Your task to perform on an android device: I want to read user reviews on the Banggood app so that I can make an informed choice on the quality of the GOKOO R5L.
Image 0: 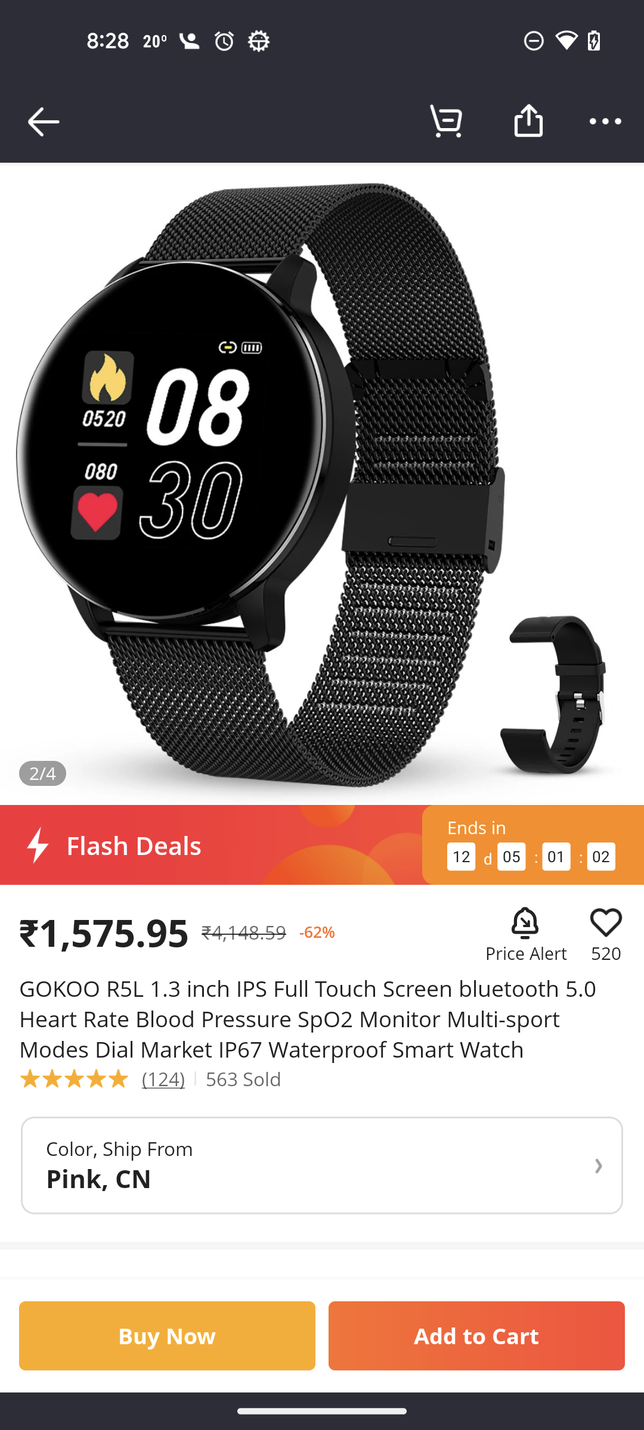
Swipe up to view the reviews option 
Step 0: scroll down
Image 1: 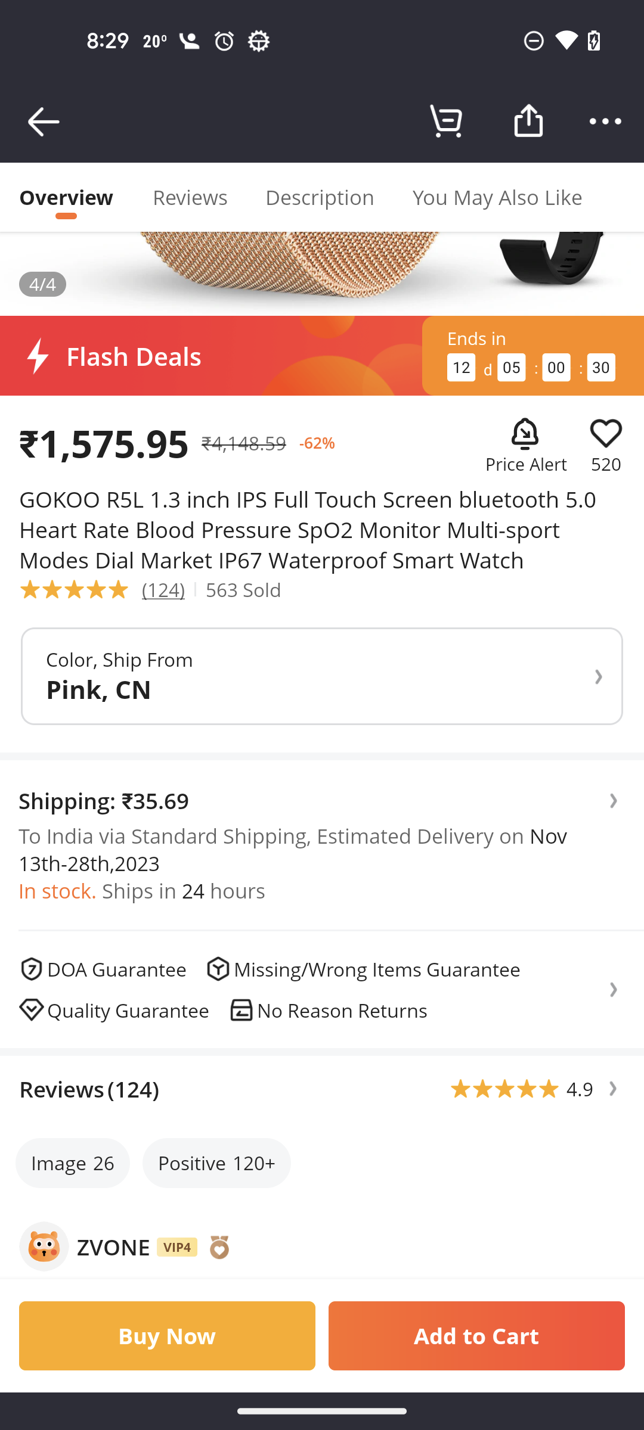
Swipe up to view the reviews option 
Step 1: scroll down
Image 2: 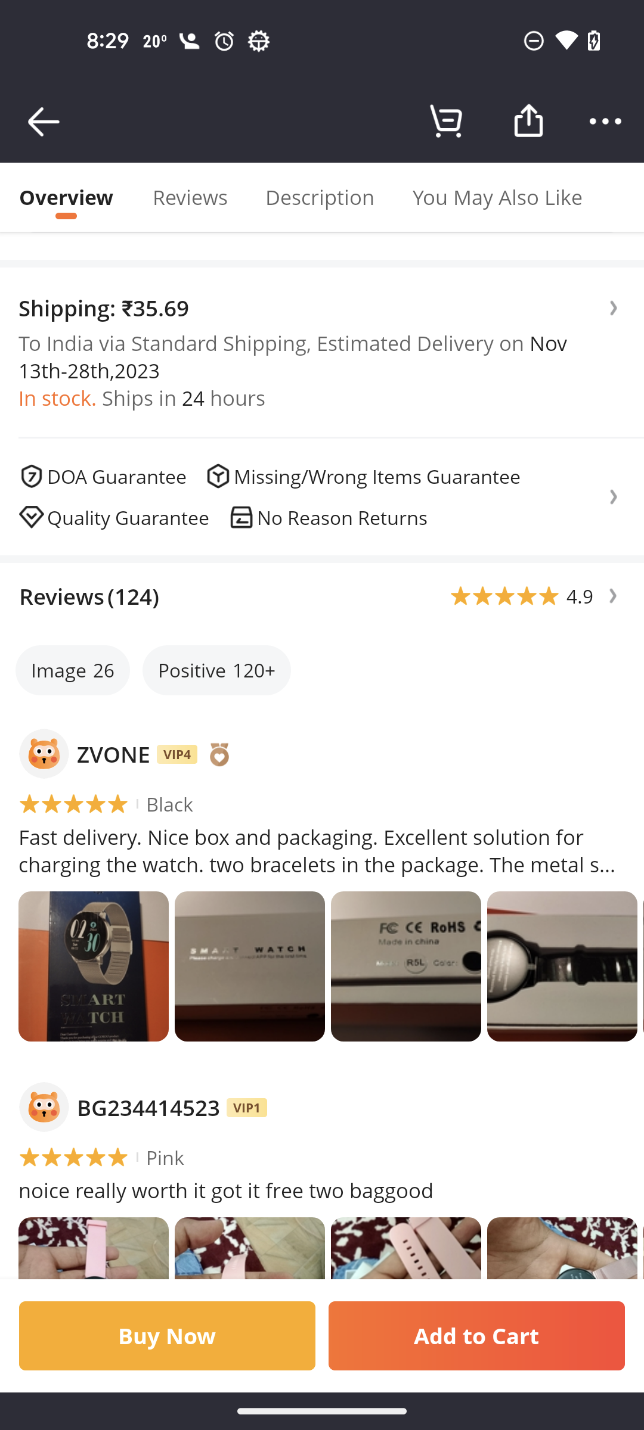
Click on the Reviews option
Step 2: click (322, 595)
Image 3: 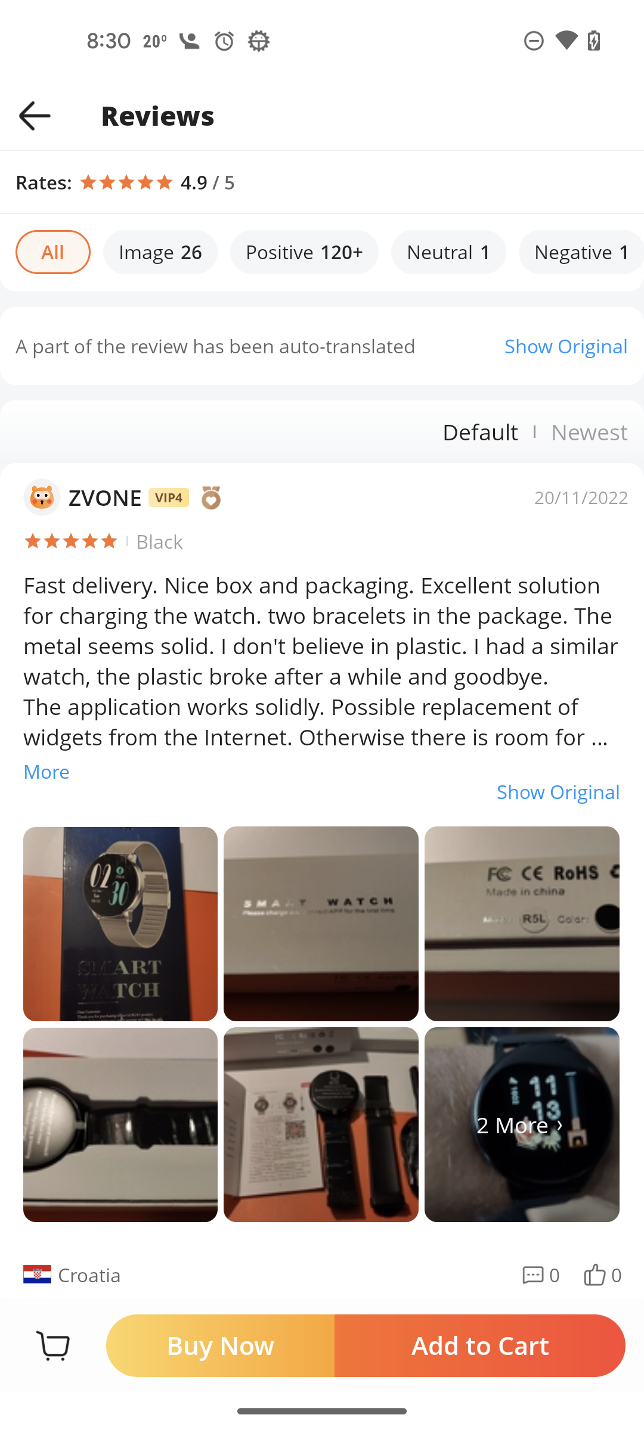
Swipe up to view the read reviews  
Step 3: scroll down
Image 4: 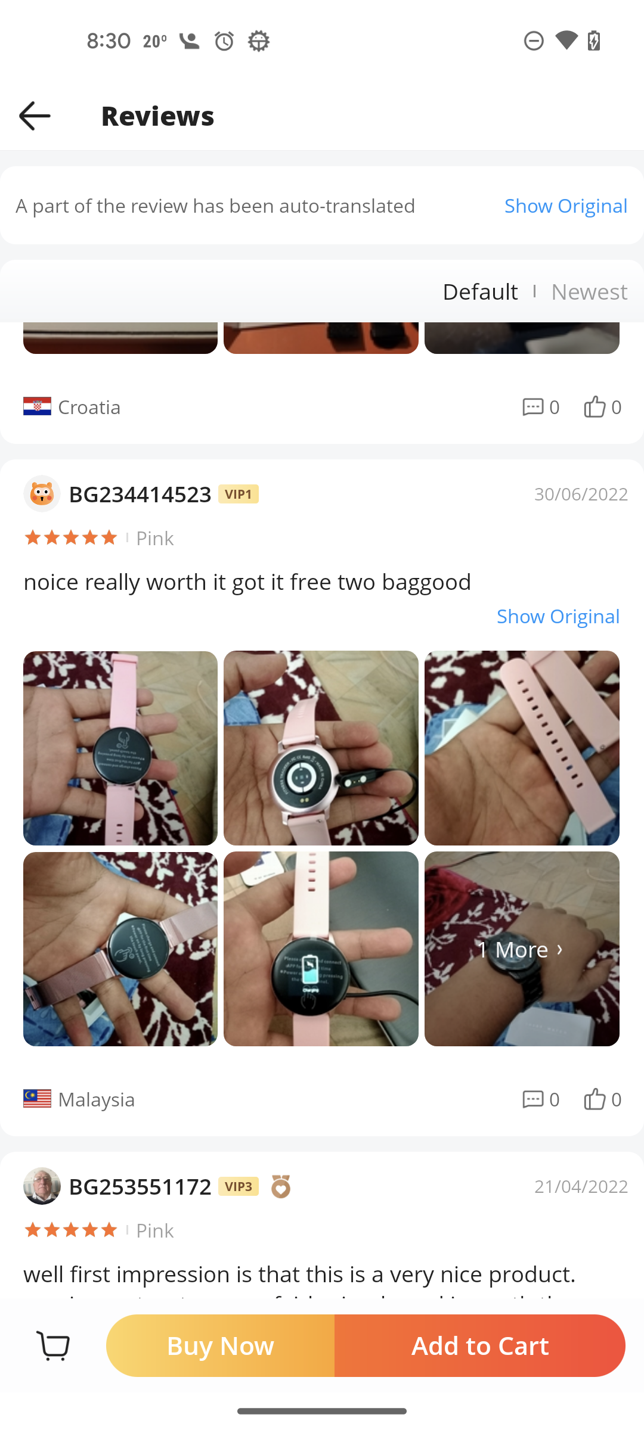
Swipe up to view the read reviews  
Step 4: scroll down
Image 5: 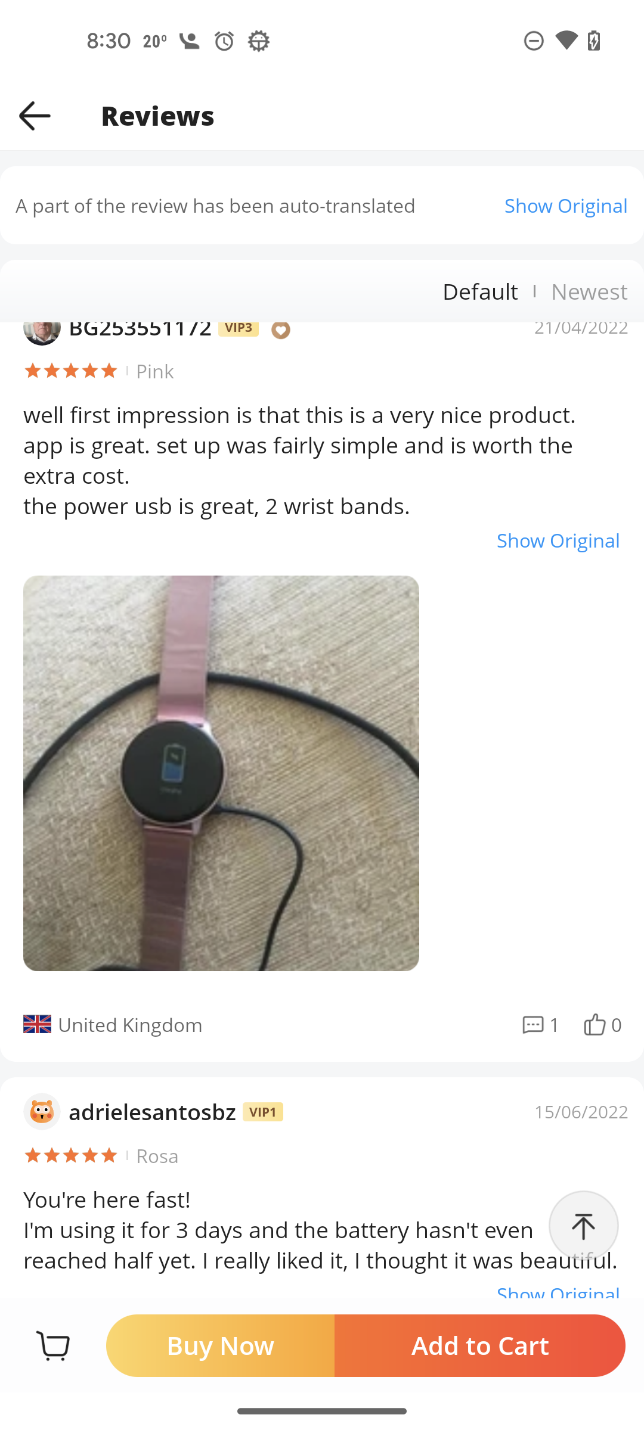
Swipe up to view the read reviews  
Step 5: scroll down
Image 6: 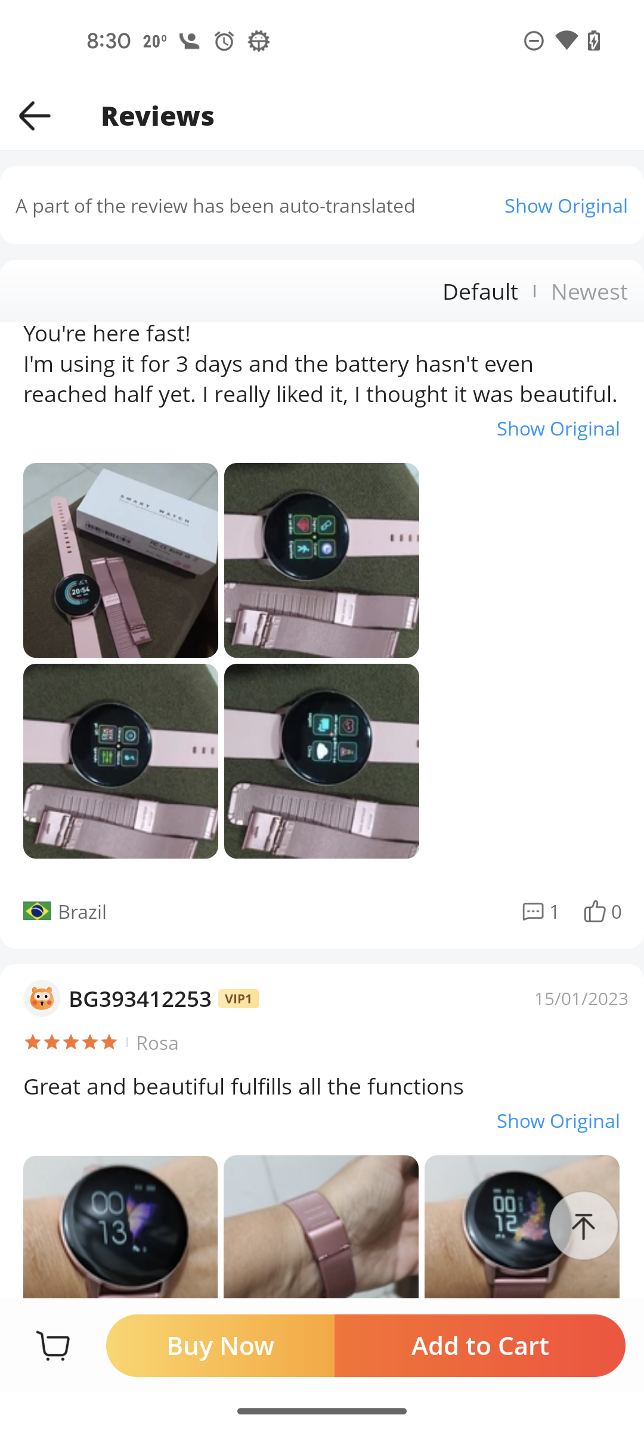
Swipe up to view the read reviews  
Step 6: scroll down
Image 7: 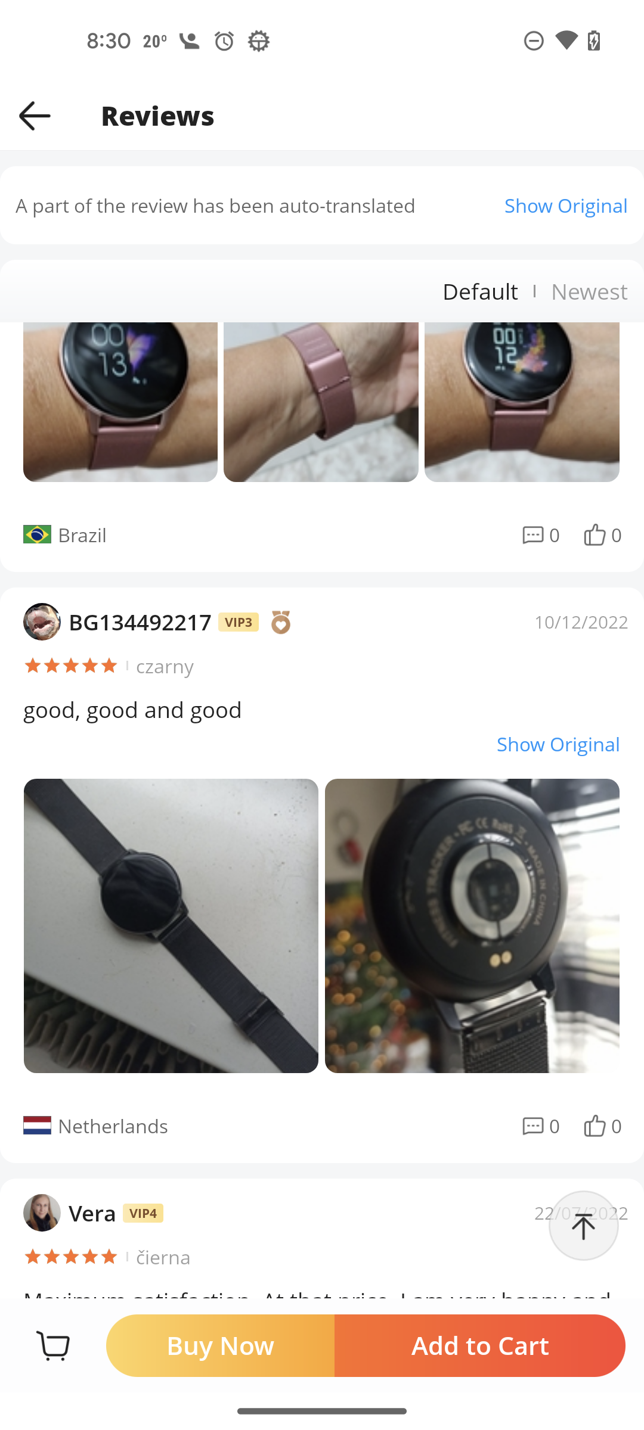
Swipe up to view the read reviews  
Step 7: scroll down
Image 8: 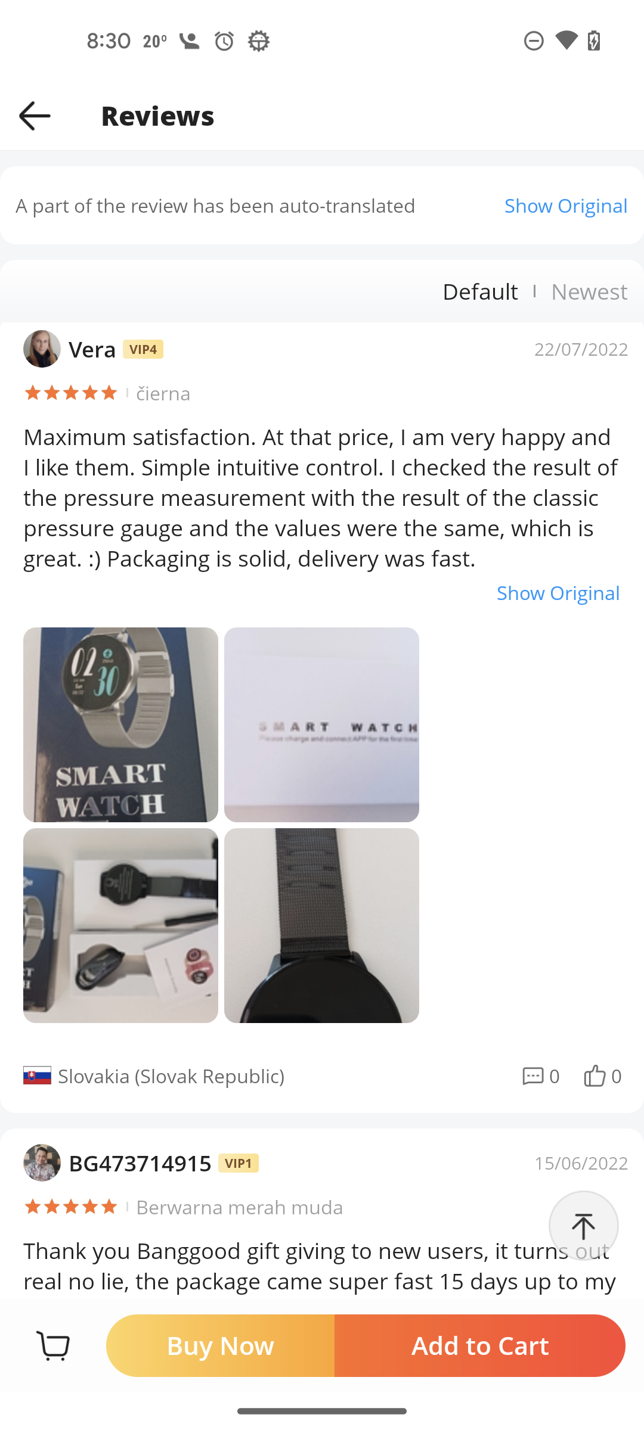
Swipe up to view the read reviews  
Step 8: scroll down
Image 9: 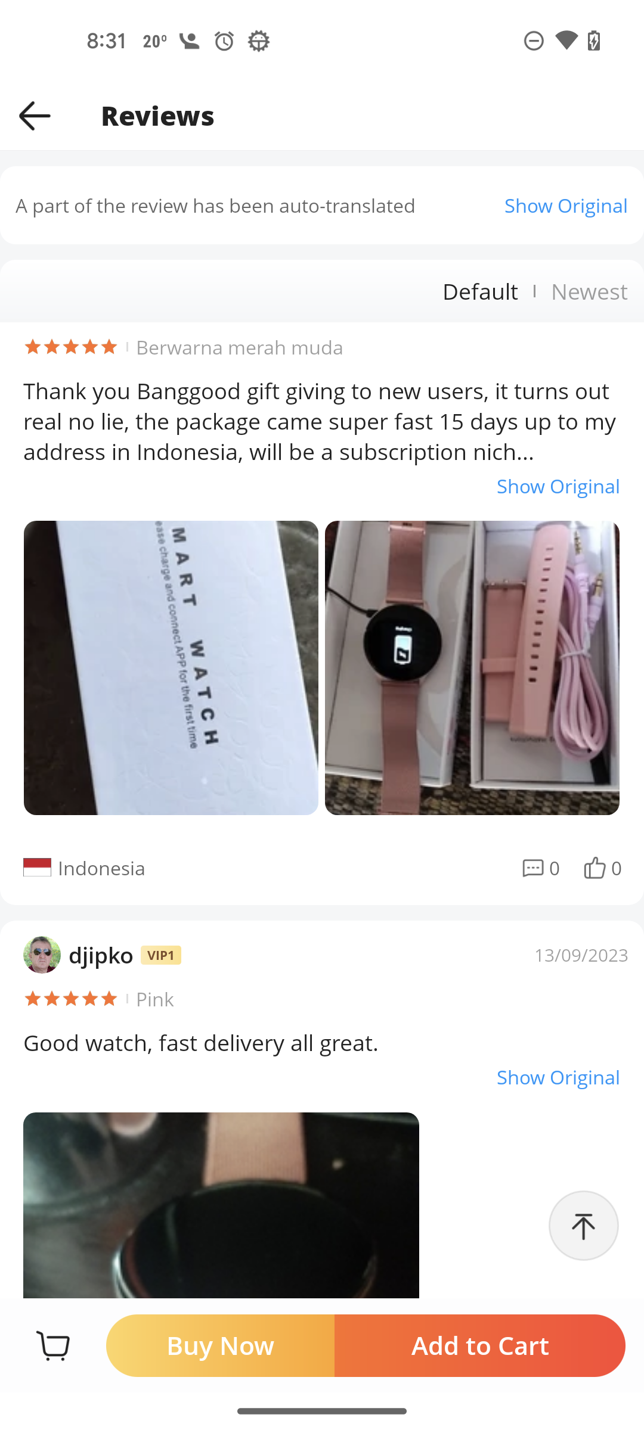
Swipe up to view the read reviews  
Step 9: scroll down
Image 10: 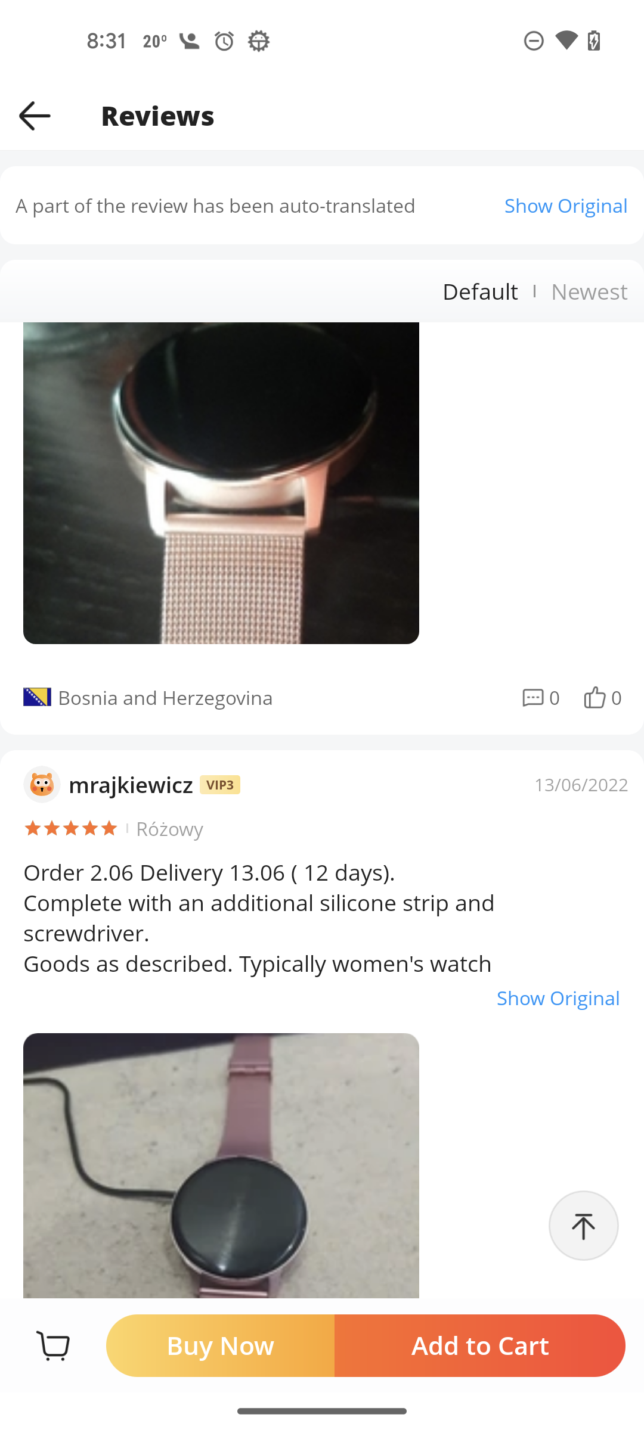
Swipe up to view the read reviews  
Step 10: scroll down
Image 11: 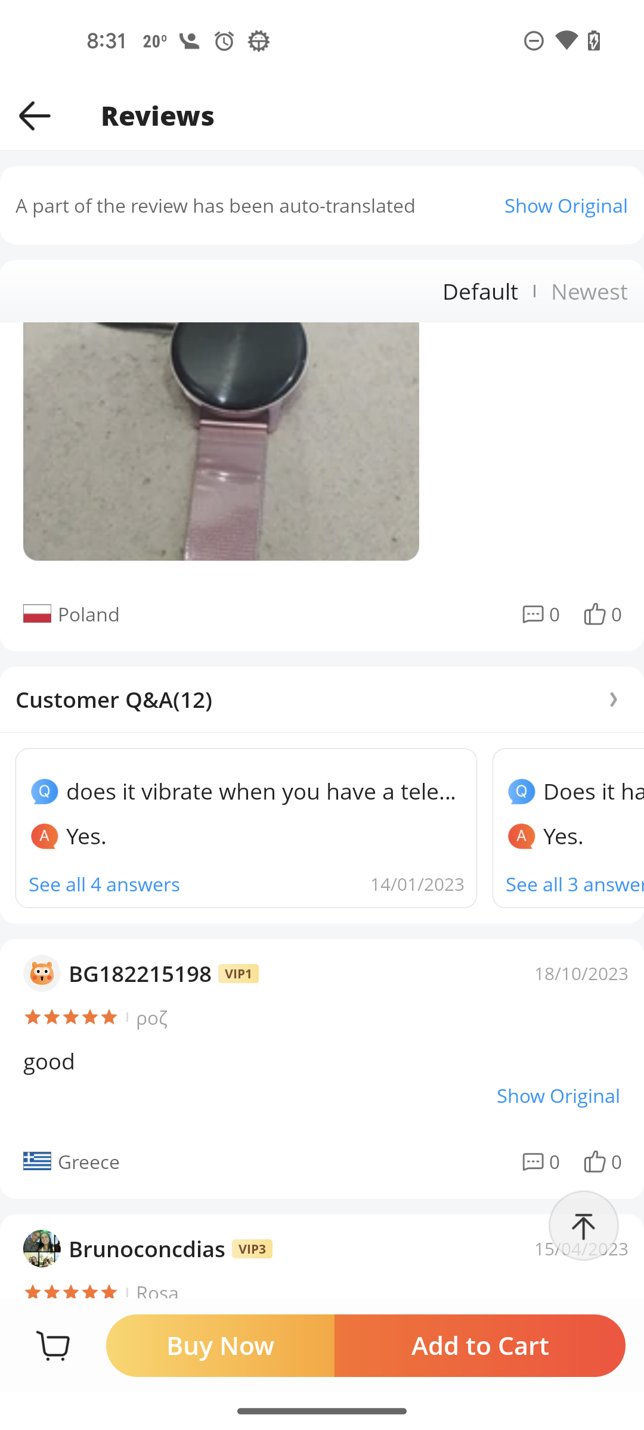
Swipe up to view the read reviews  
Step 11: scroll down